Your task to perform on an android device: I want to add a bookmark to the 29-page number because I've done reading for the day and can start where I left off next day on the Google Play Books & Audiobooks app.
Image 0: 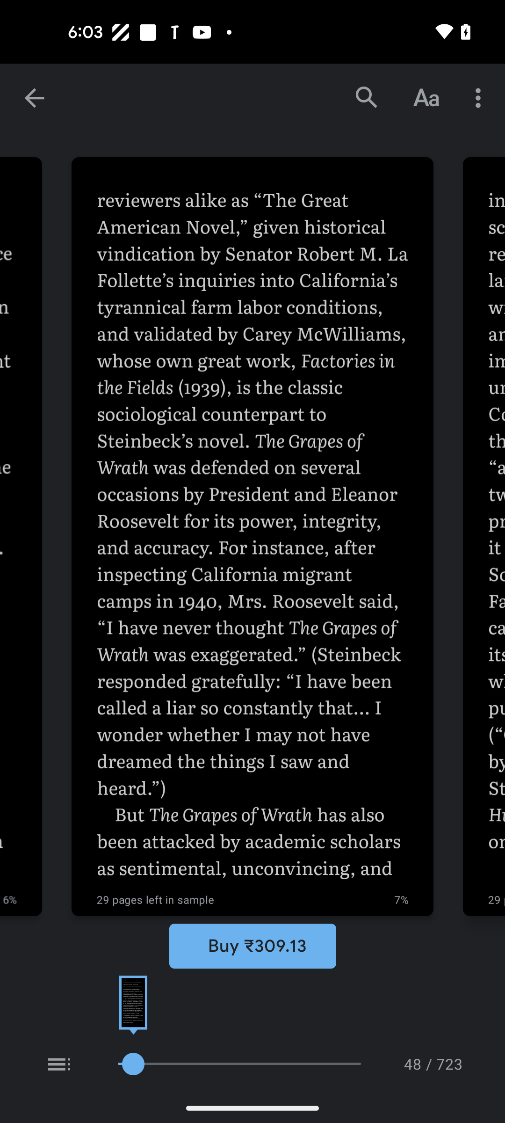
Click on the three dots icon at the top right corner of the screen 
Step 0: click (480, 98)
Image 1: 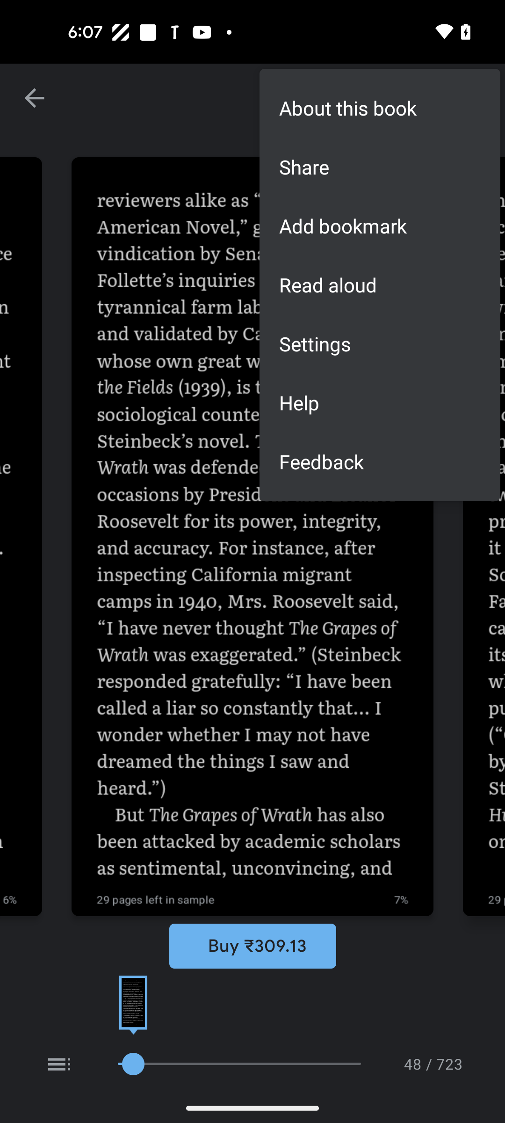
 Click on the Add bookmark option 
Step 1: click (380, 226)